Your task to perform on an android device: I want to use the Mega Hardware app to look for light Tapes in the Lighting and Electrical category since I need to decorate my living space.
Image 0: 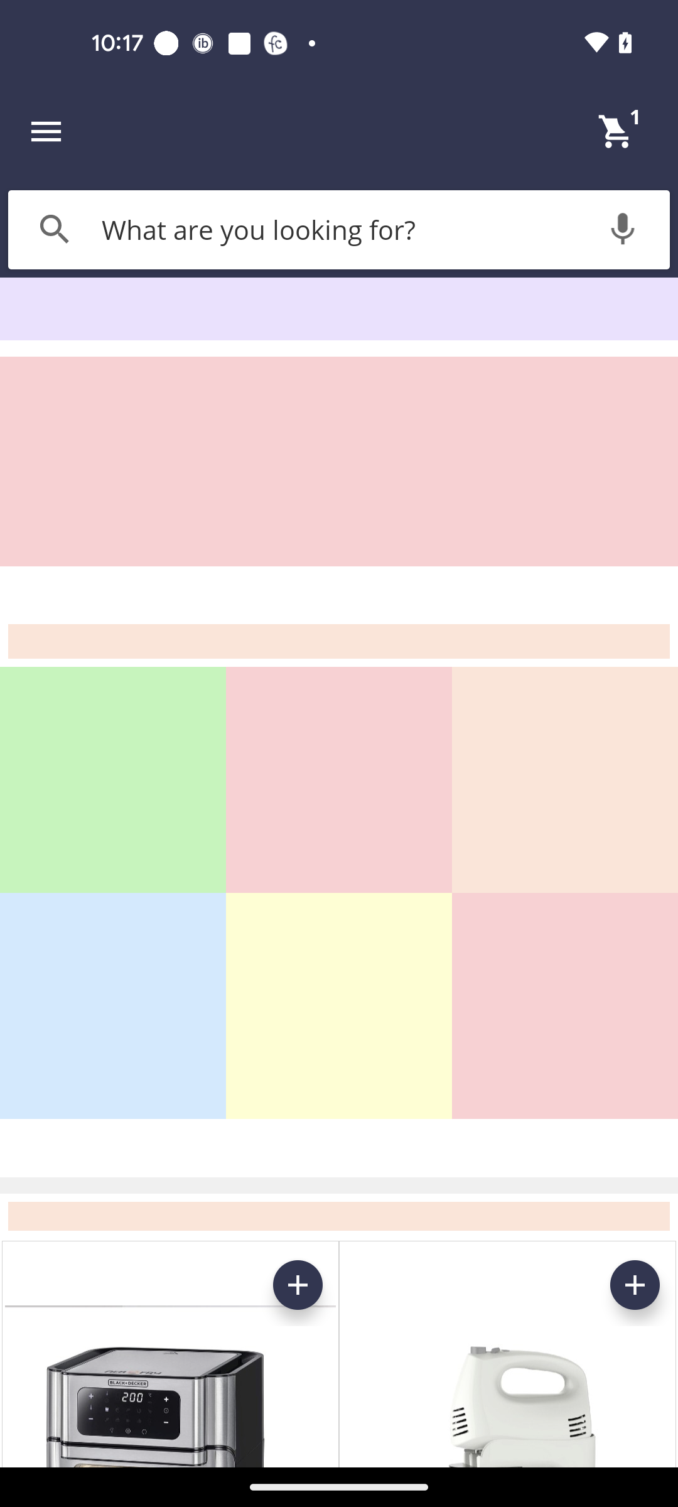
Click on the Menu icon at the top left corner of the screen
Step 0: click (46, 131)
Image 1: 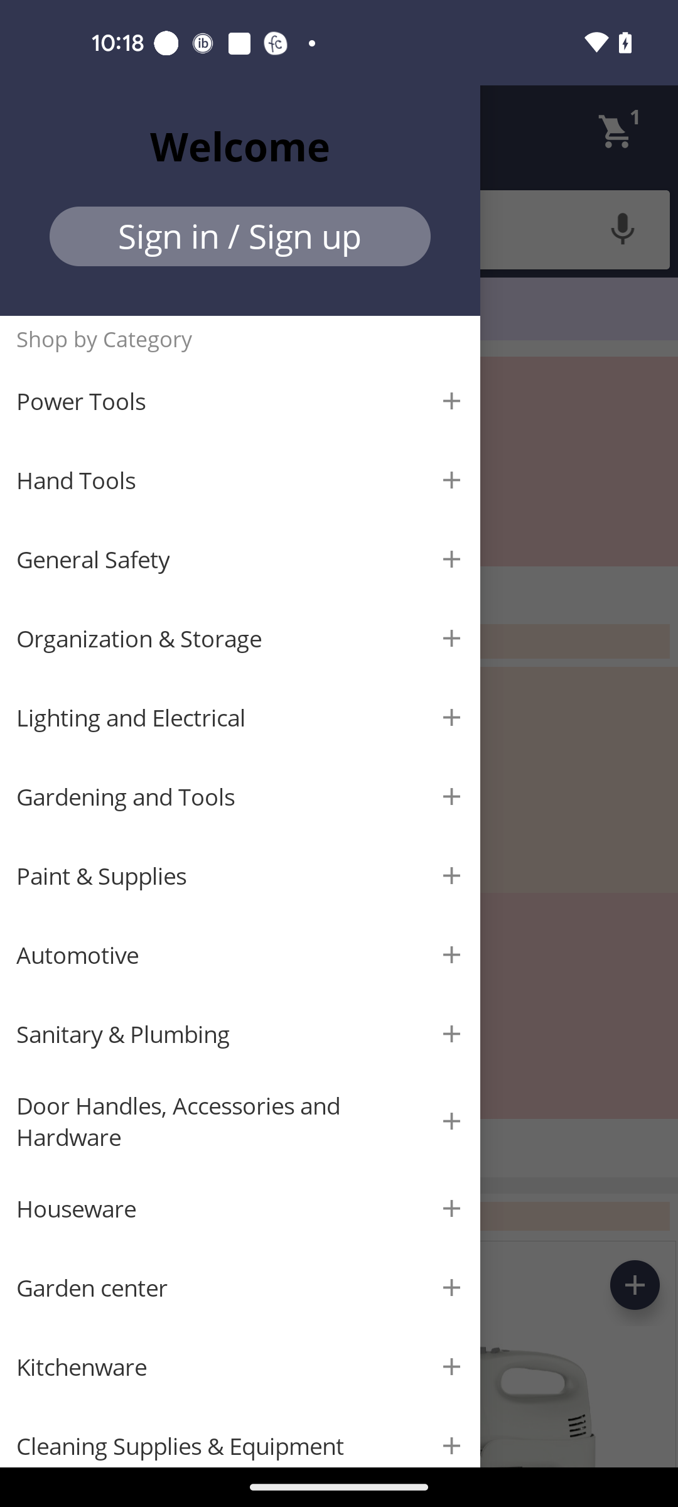
Go to the Lighting and Electrical category
Step 1: click (447, 713)
Image 2: 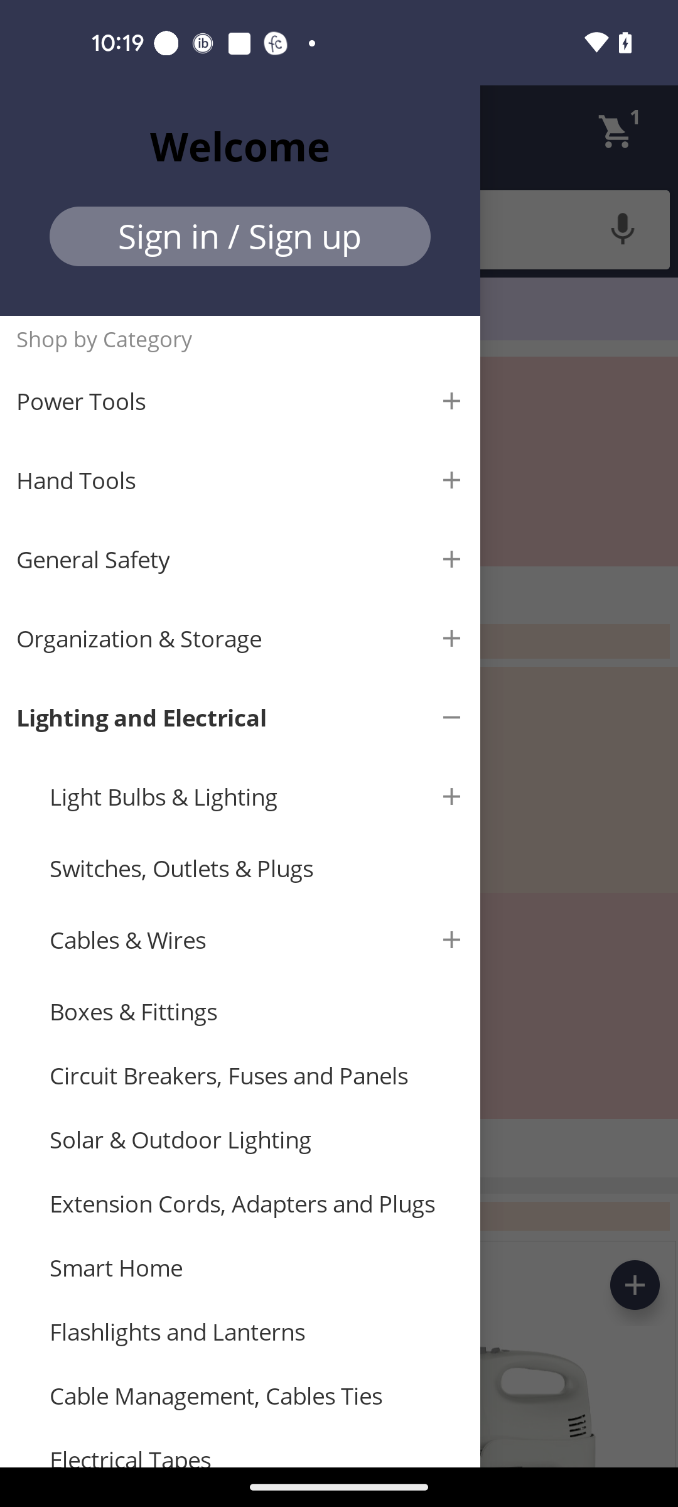
Click on the Plus Icon in front of the Light Bulbs & Lighting option
Step 2: click (445, 791)
Image 3: 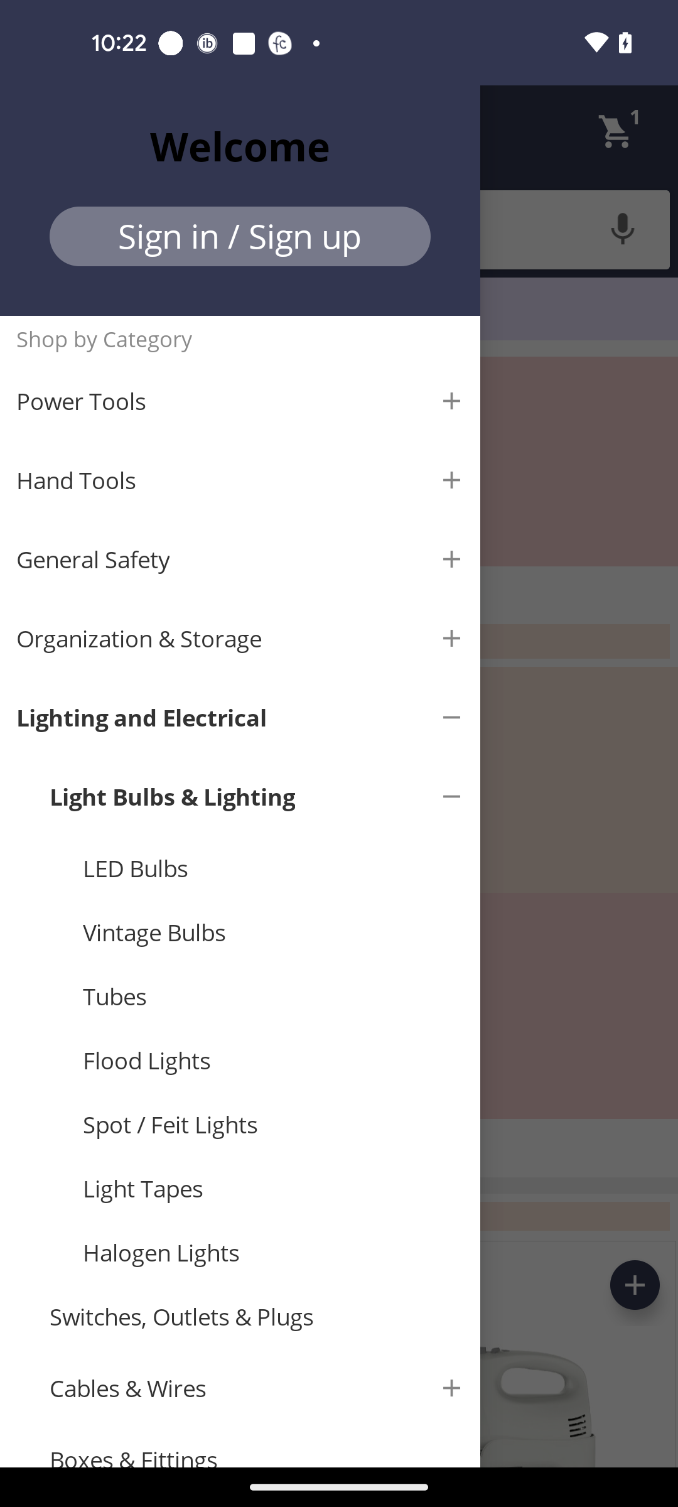
Click on the Light Tapes section
Step 3: click (261, 1188)
Image 4: 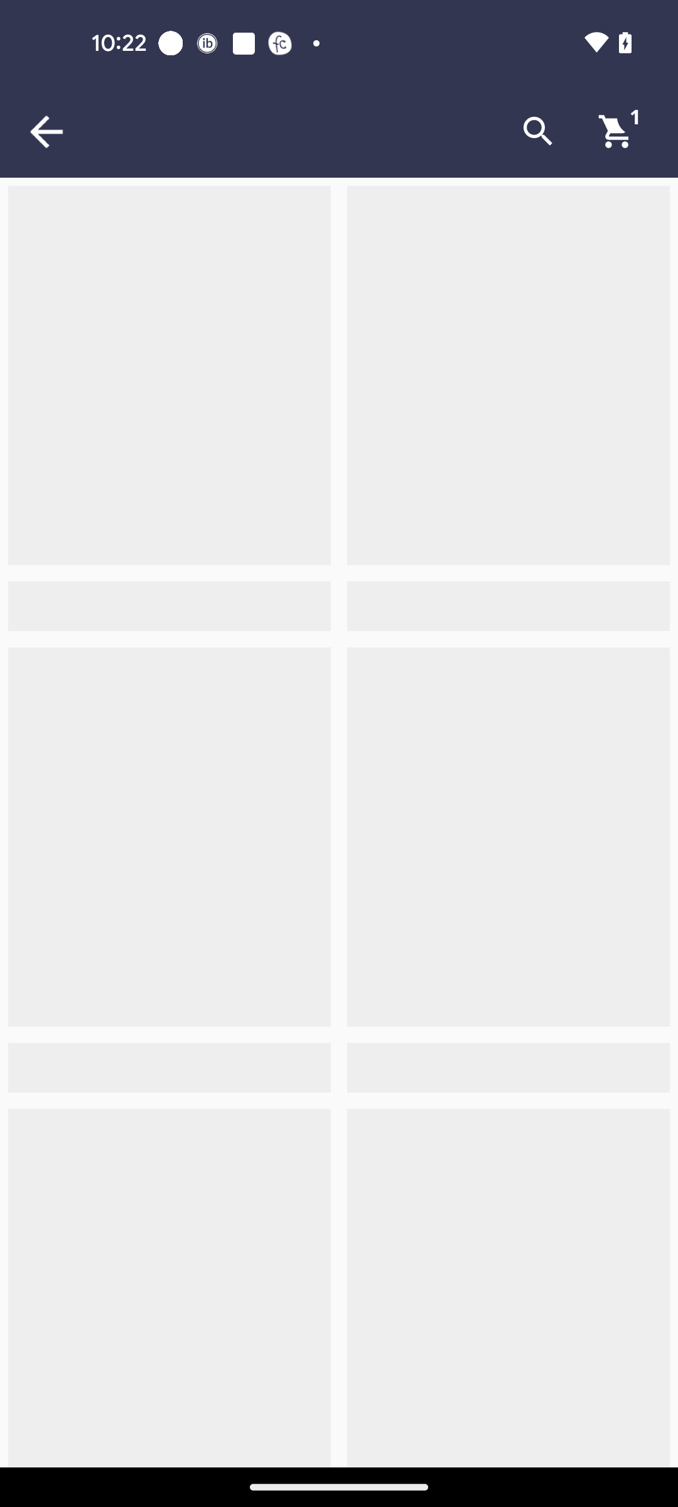
Click on the Light Tapes section
Step 4: wait